Your task to perform on an android device: Open Google Play Books app,See more information about Ghar Ka Vaidh book by Mahesh Sharma 
Image 0: 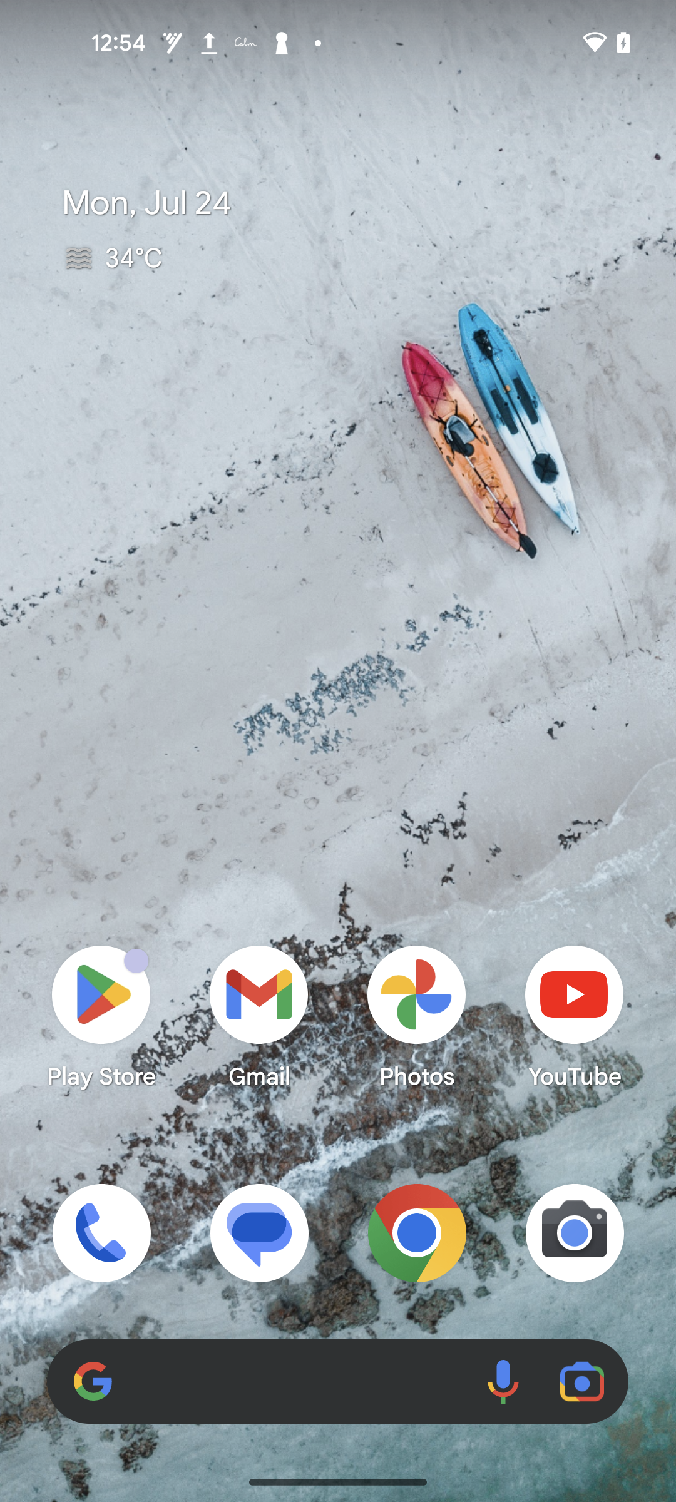
Open Google Play Books app
Step 0: open app "Google Play Books"
Image 1: 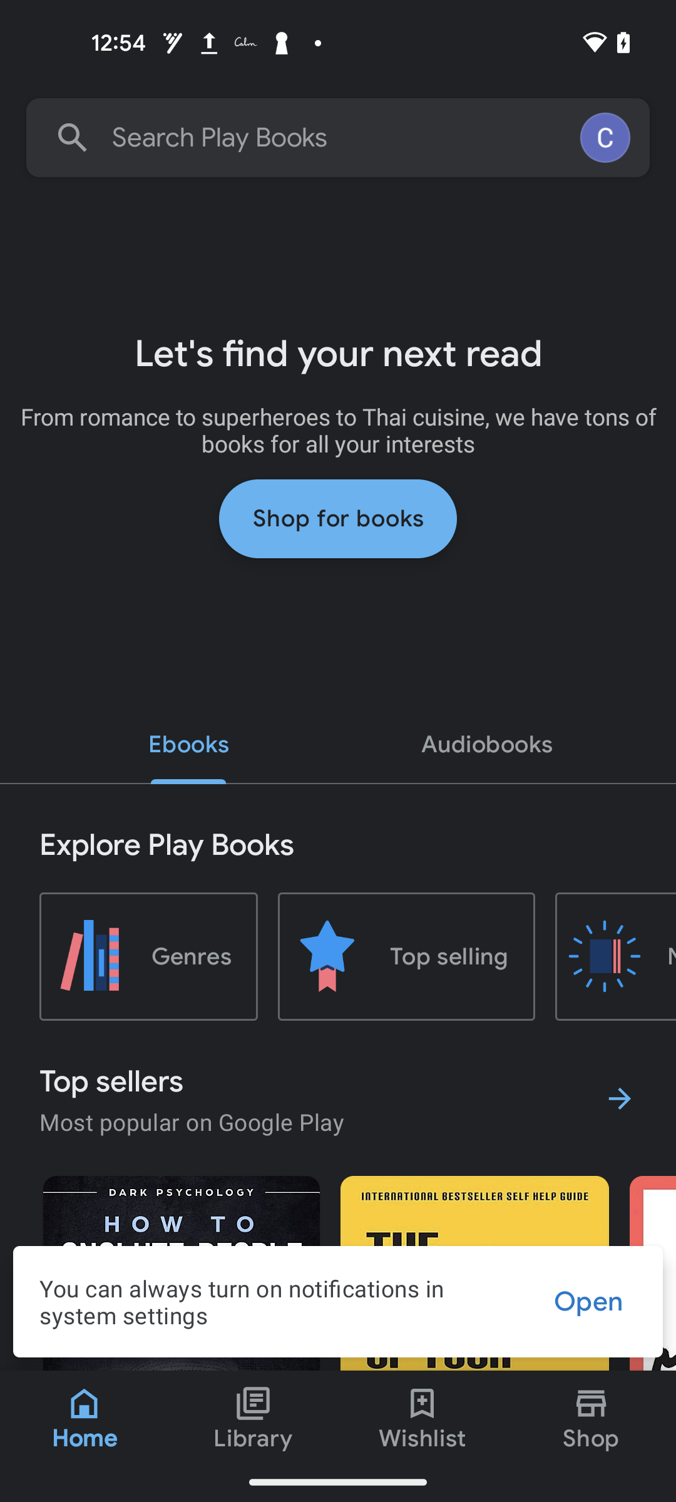
Scroll down to find Ghar Ka Vaidh Book
Step 1: scroll down
Image 2: 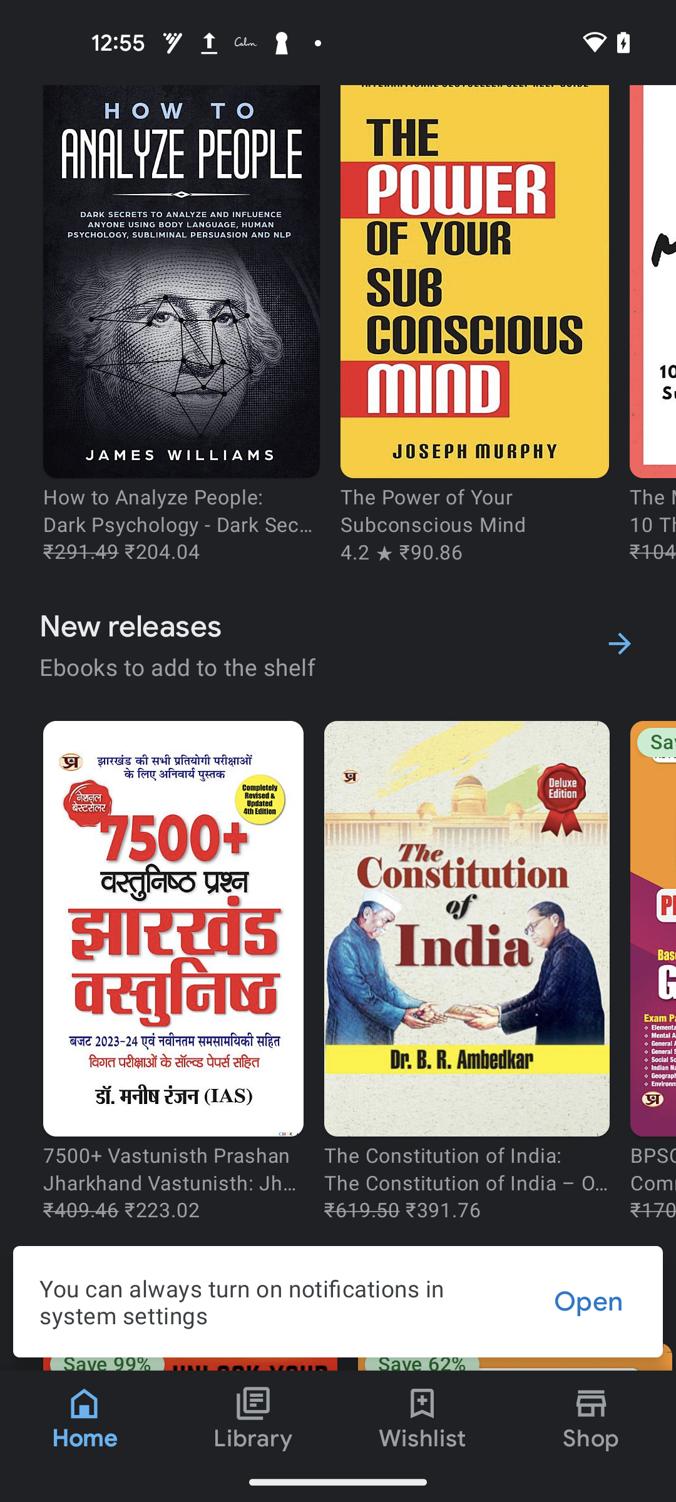
Scroll down to find Ghar Ka Vaidh Book
Step 2: scroll down
Image 3: 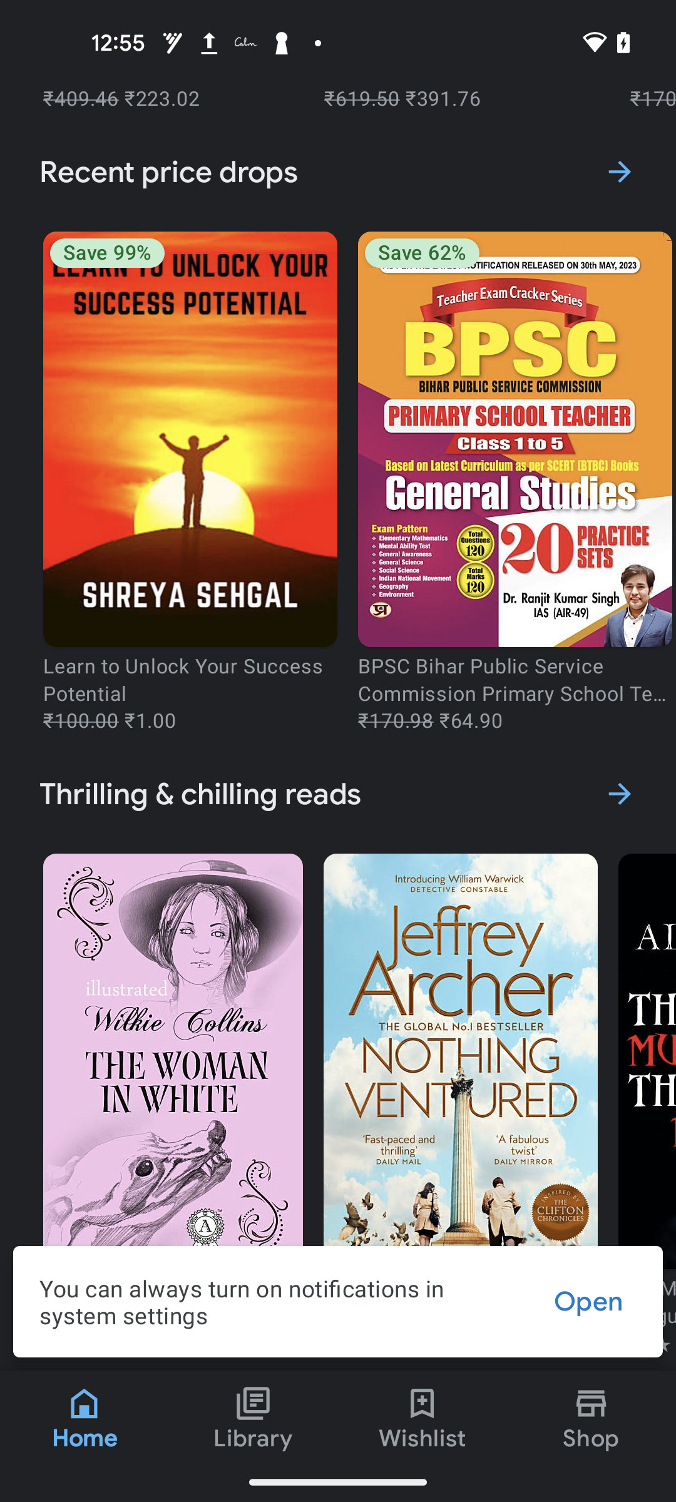
Scroll down to find Ghar Ka Vaidh Book
Step 3: scroll down
Image 4: 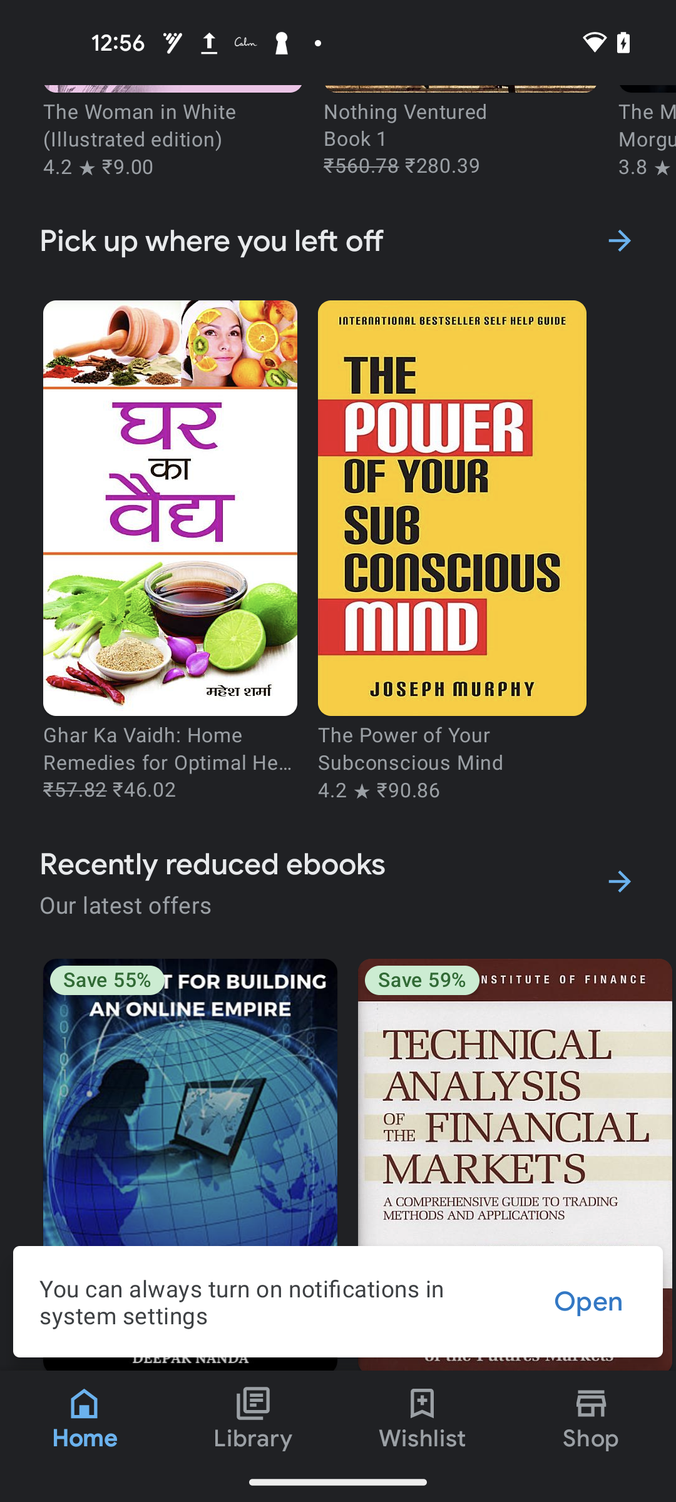
Click on the Ghar Ka Vaidh book
Step 4: click (170, 549)
Image 5: 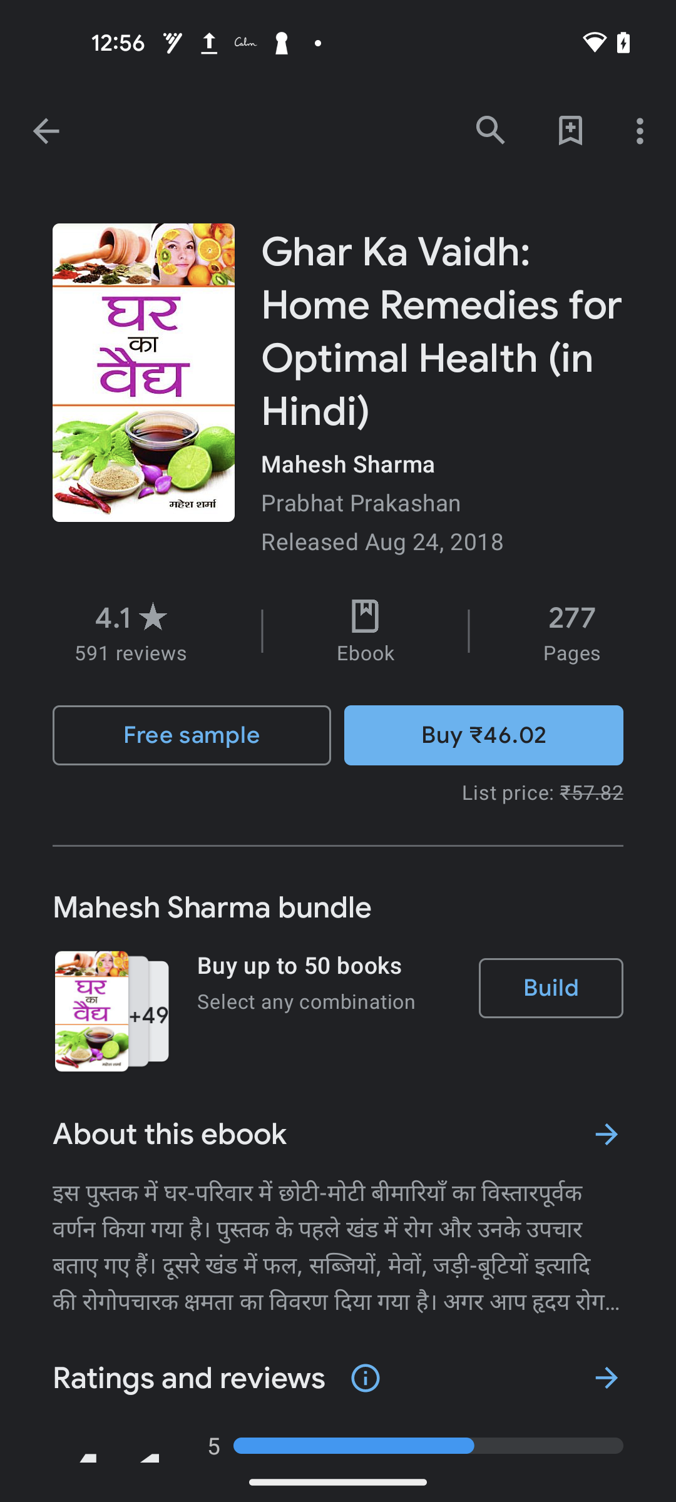
Scroll down to view more information about the book
Step 5: scroll down